Your task to perform on an android device: I want to save this Hawaiian cocktail recipe in my drink collection
Image 0: 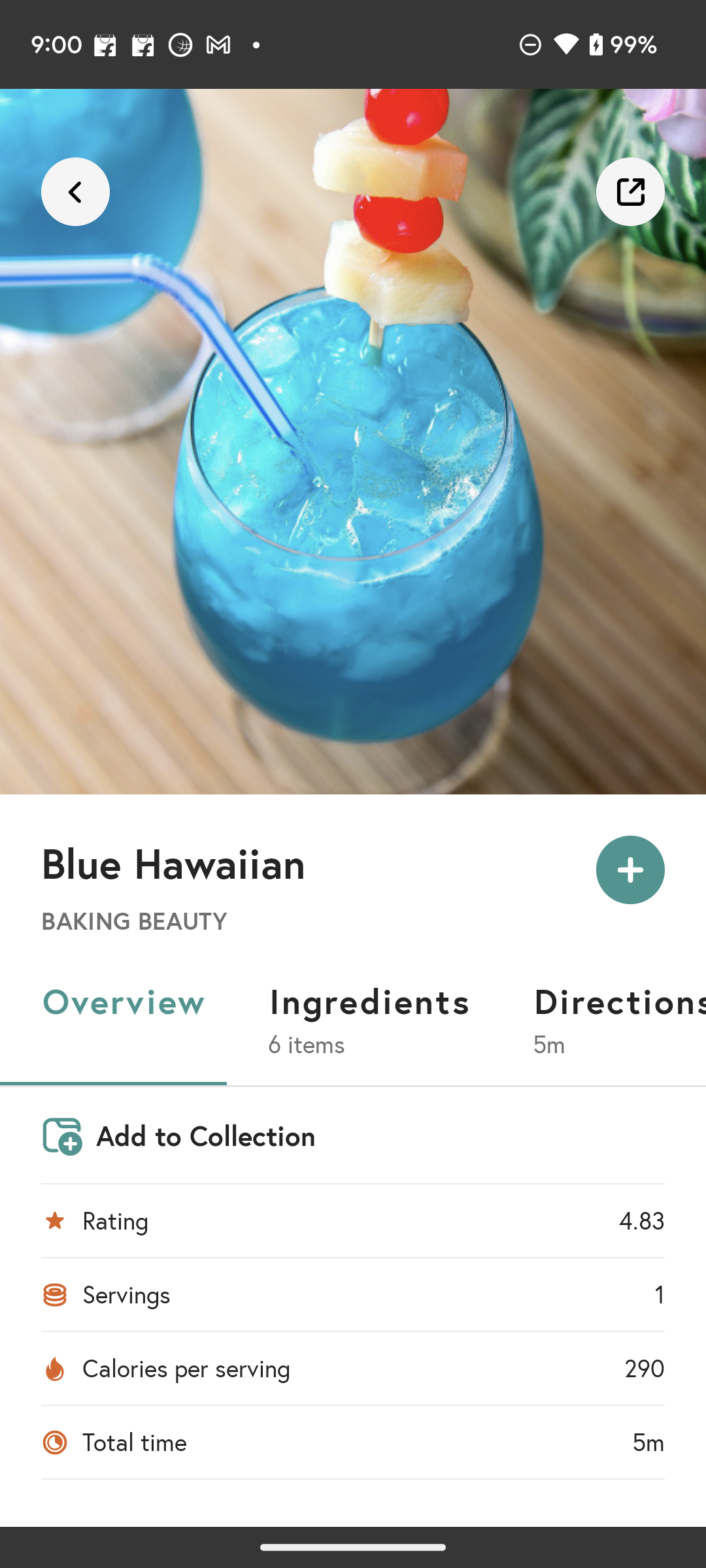
Click on the plus icon at the right of the screen
Step 0: click (633, 874)
Image 2: 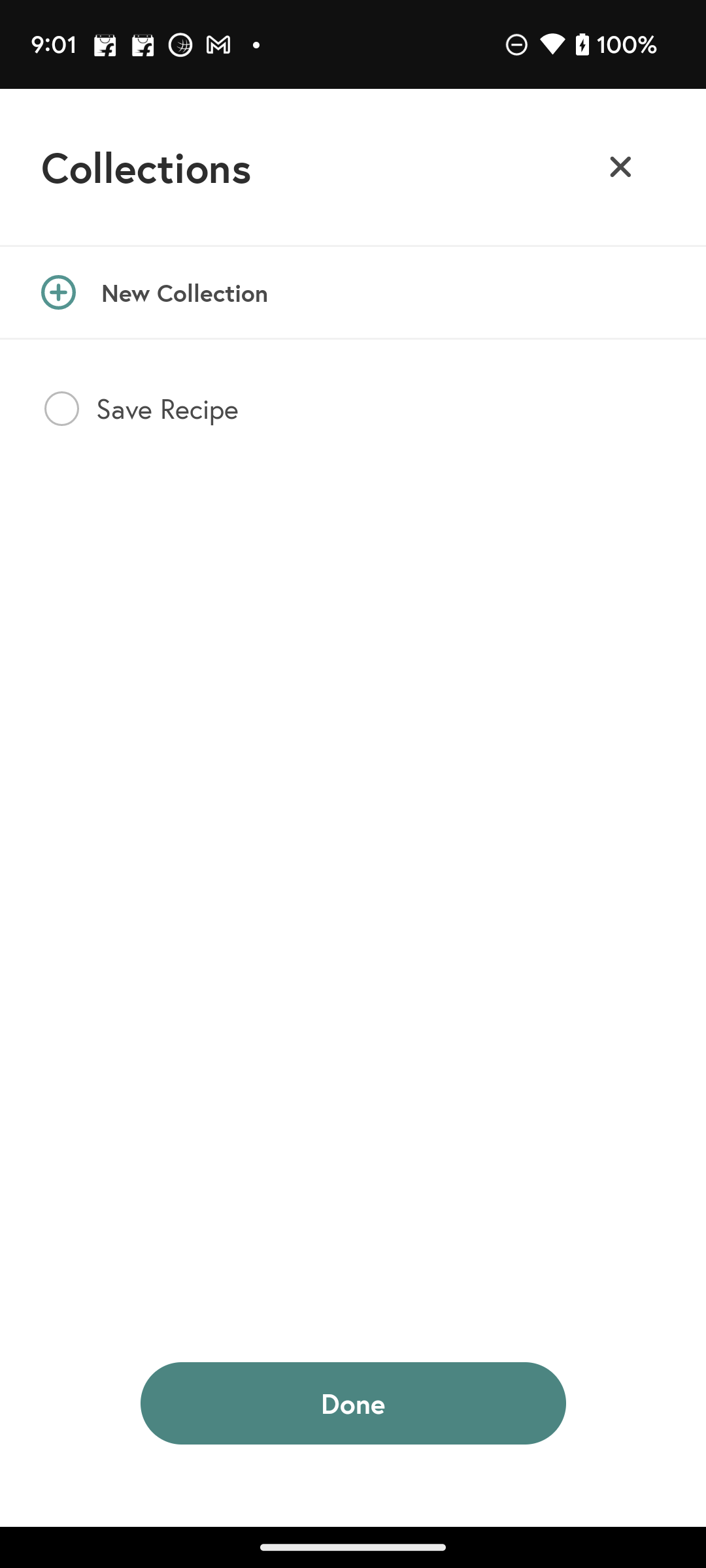
Click on the Add to collections option 
Step 2: wait
Image 3: 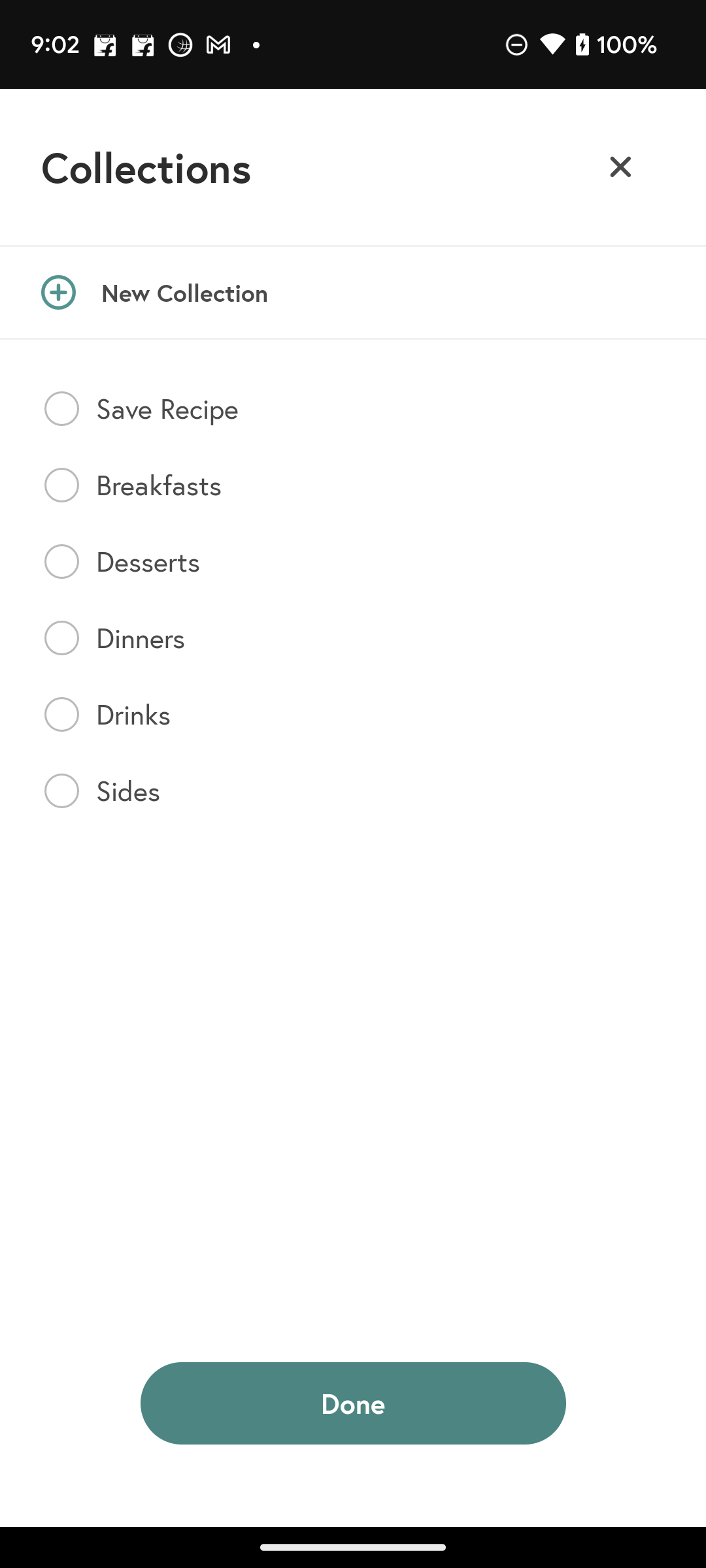
Click on the Drinks option 
Step 3: click (71, 716)
Image 4: 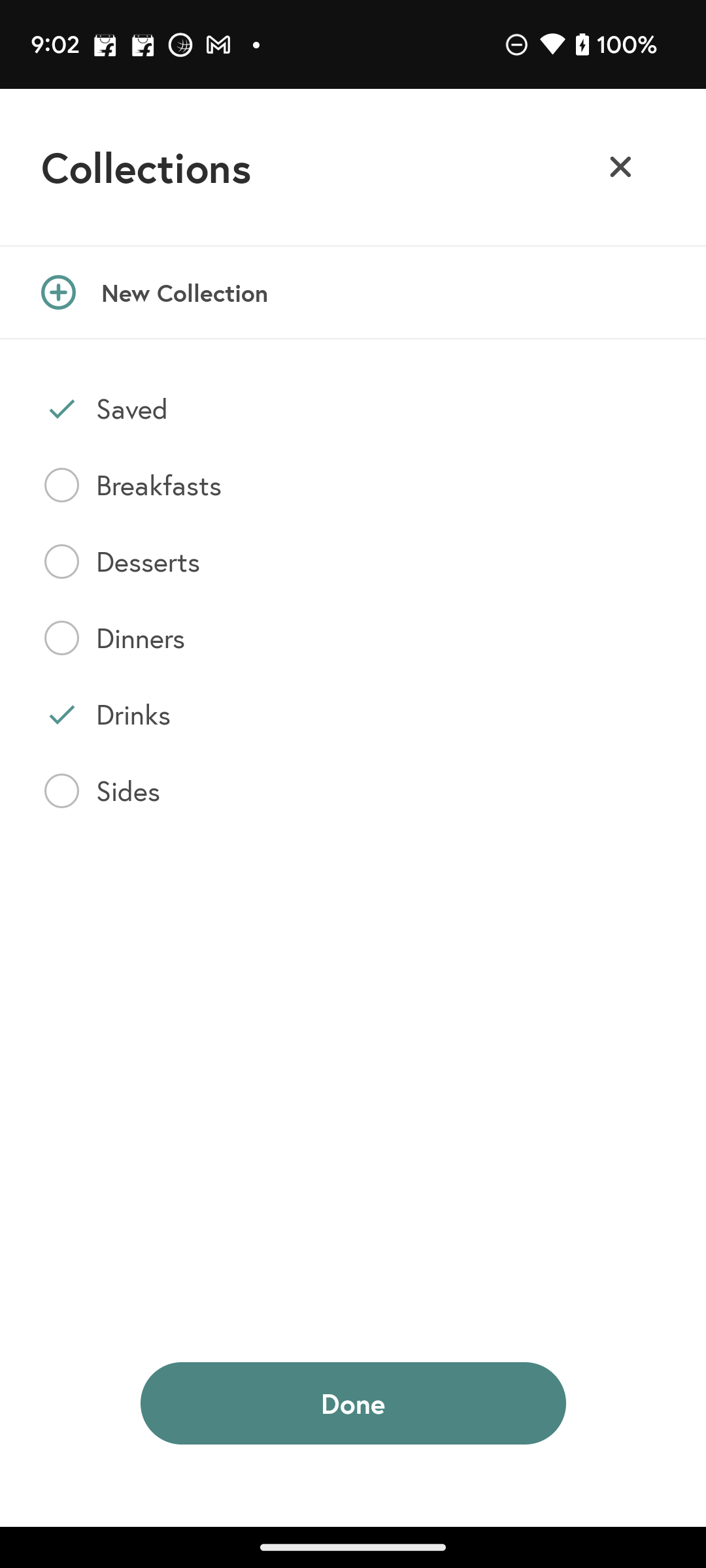
Click on the Done button at the bottom of the screen
Step 4: click (353, 1403)